Your task to perform on an android device: I want to use the Colornote app to update my grocery list and add broccoli to it.
Image 1: 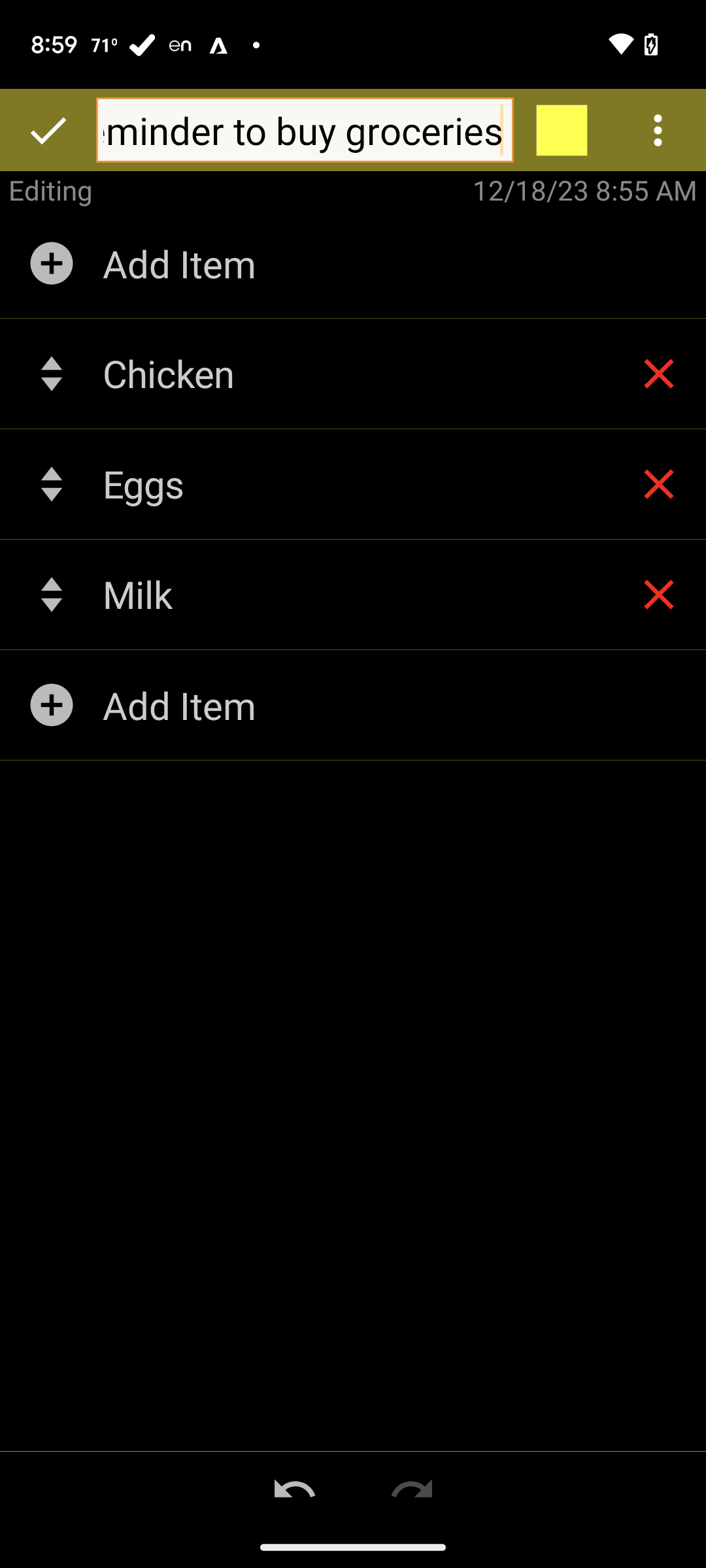
Click on add item
Step 1: click (45, 265)
Image 2: 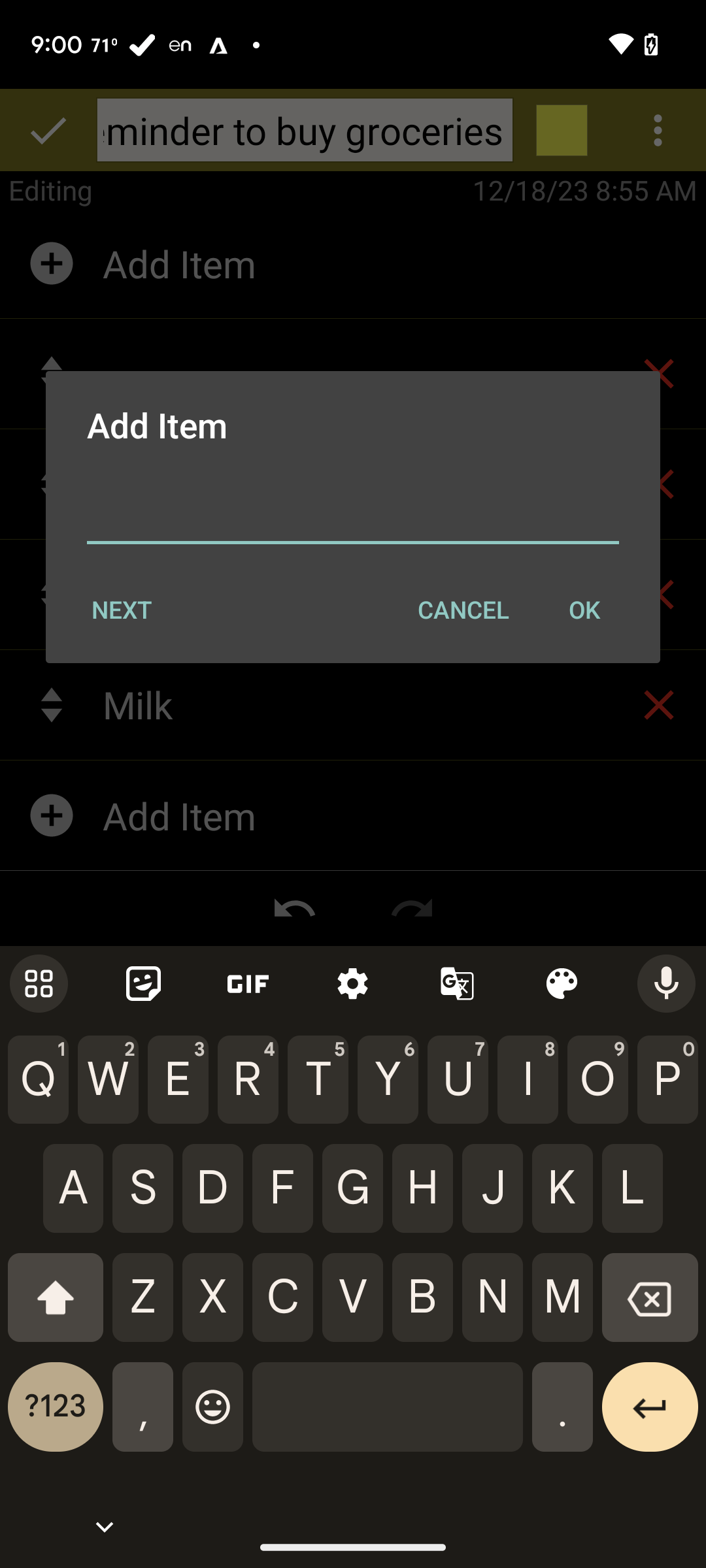
Add Broccoli to the list
Step 2: type "Broccoli"
Image 3: 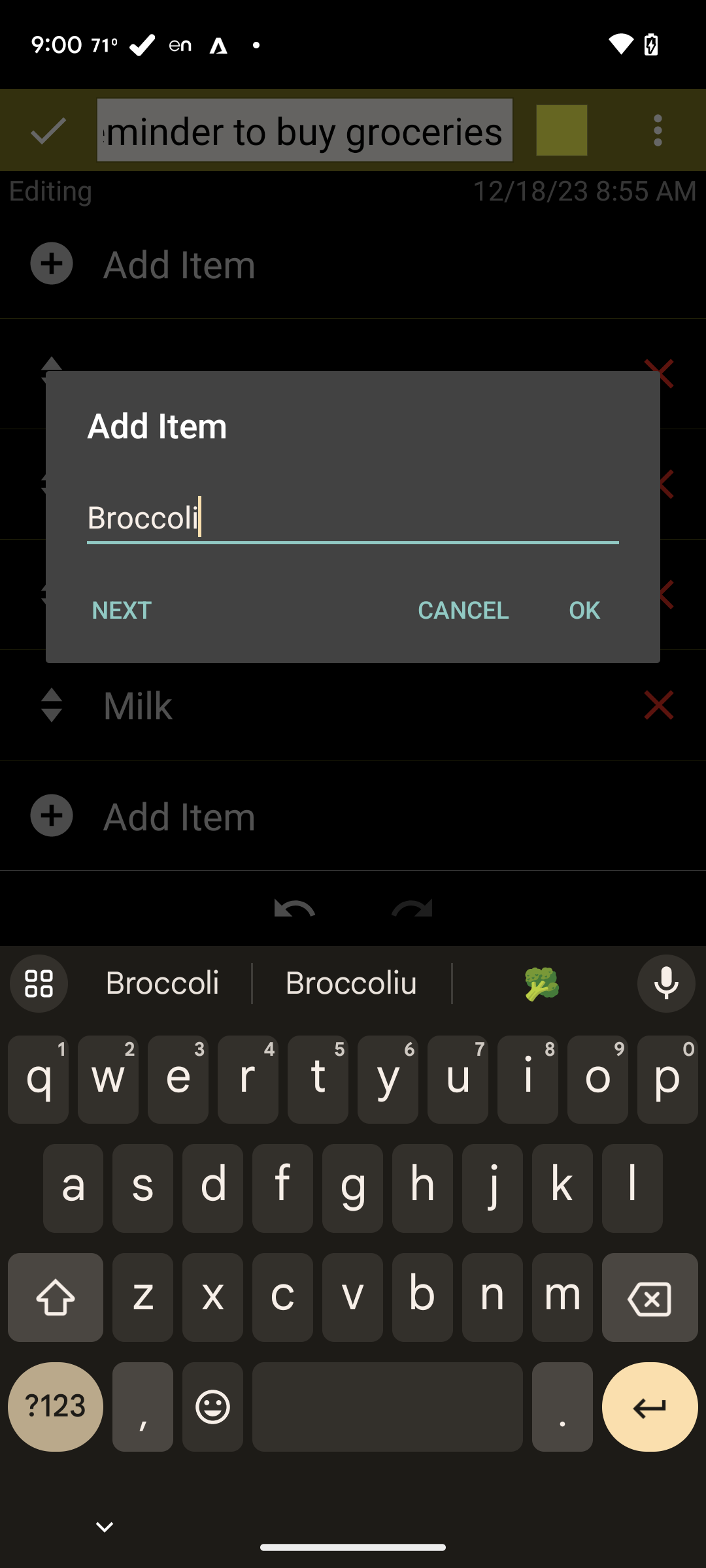
Click on ok
Step 3: click (584, 609)